Your task to perform on an android device: show all the vacuum cleaner available in 100w of power
Image 0: 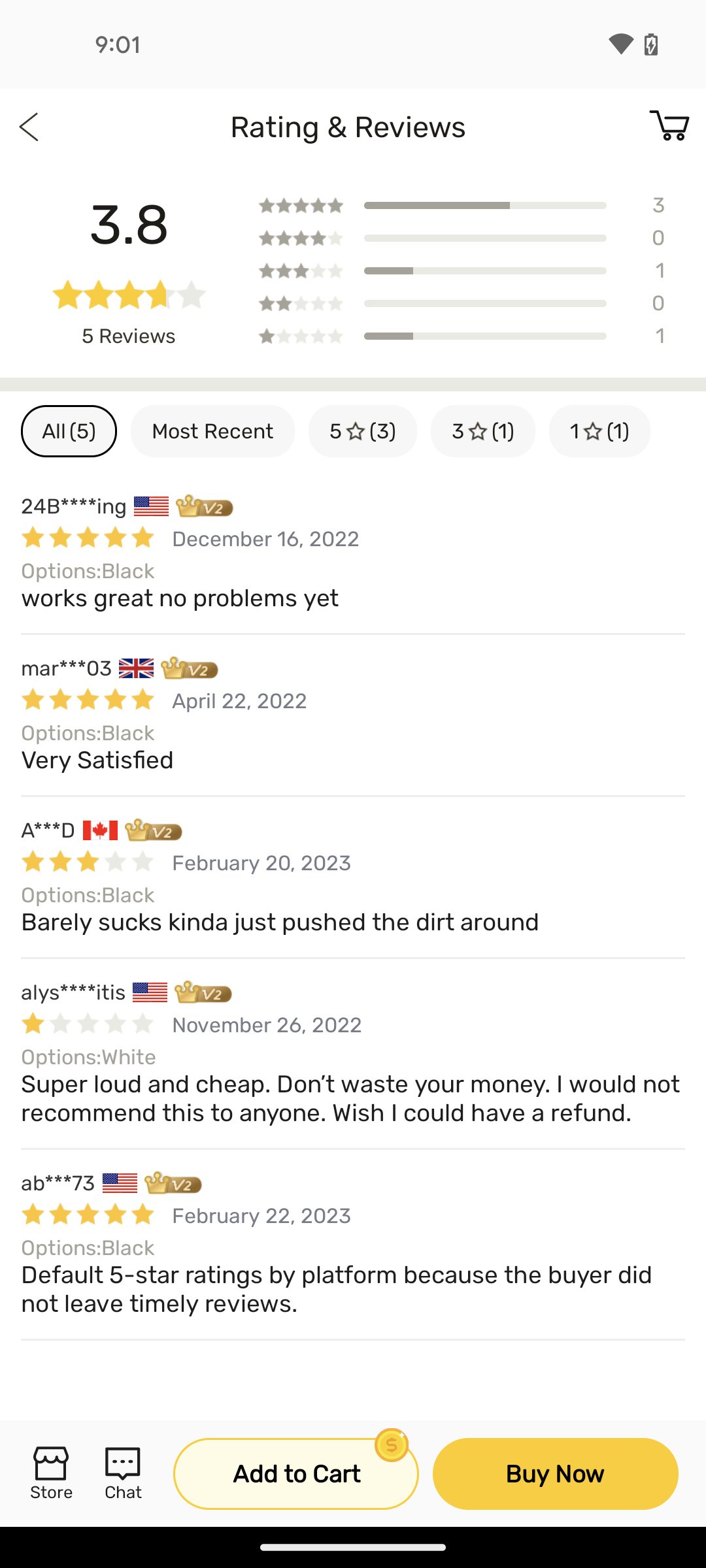
go back
Step 0: press back button
Image 1: 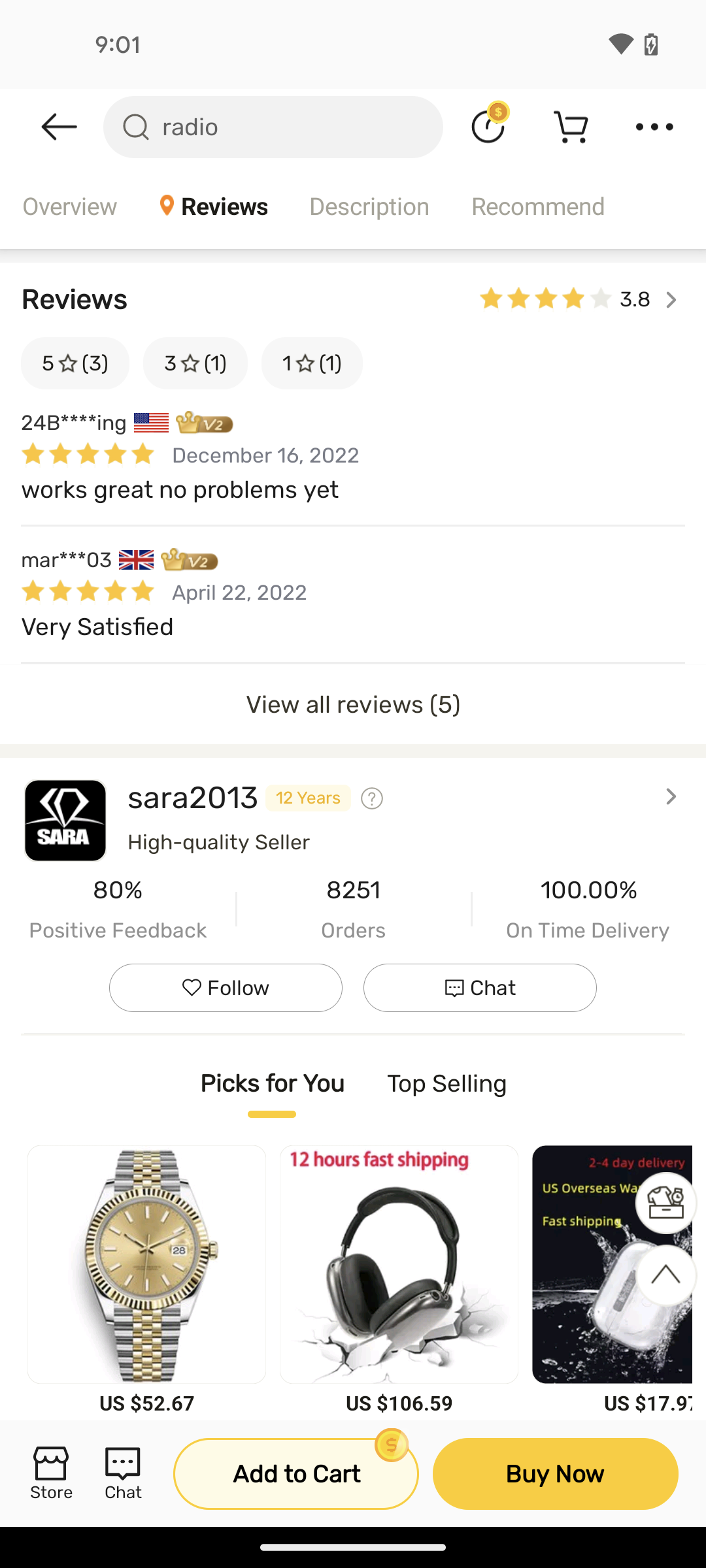
go back again
Step 1: press back button
Image 2: 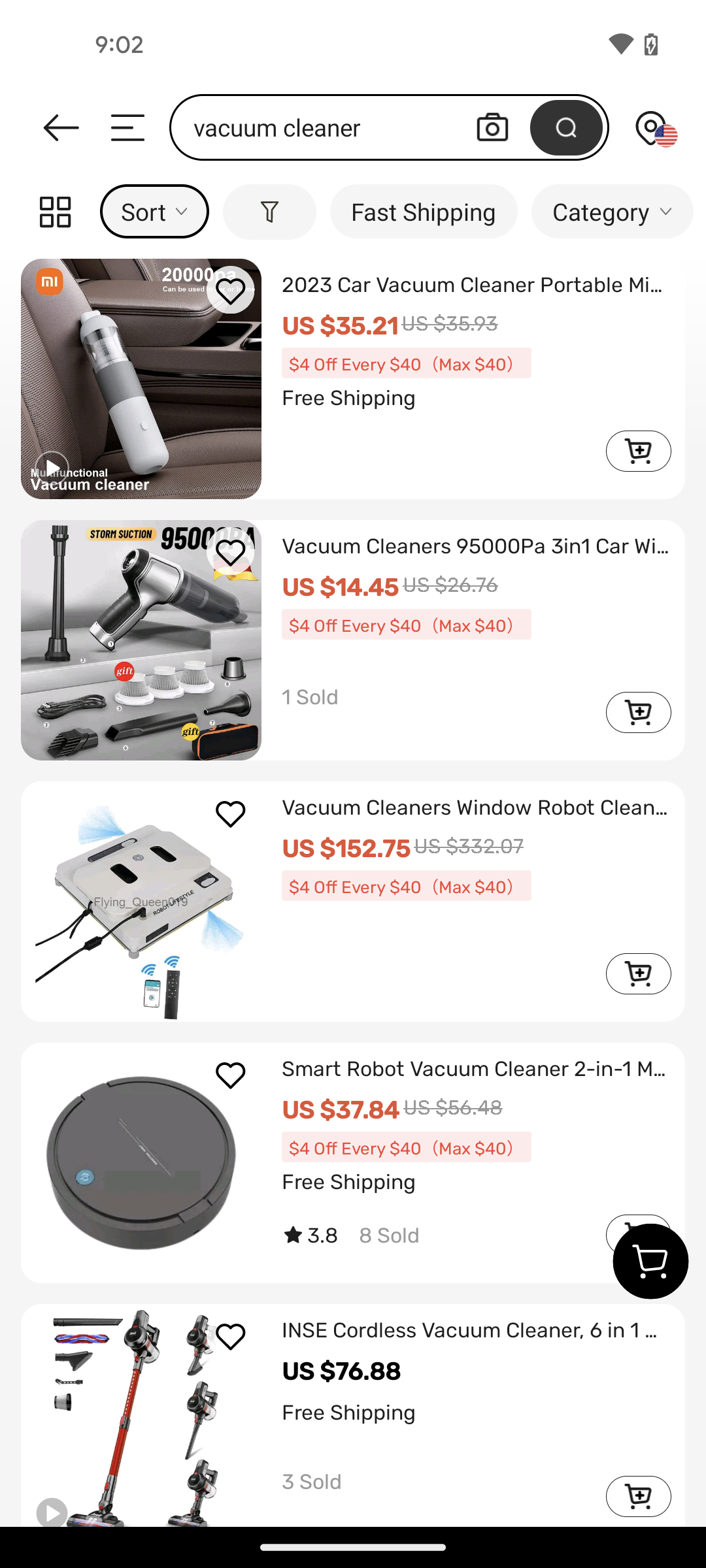
click on the Category drop down option
Step 2: click (601, 211)
Image 3: 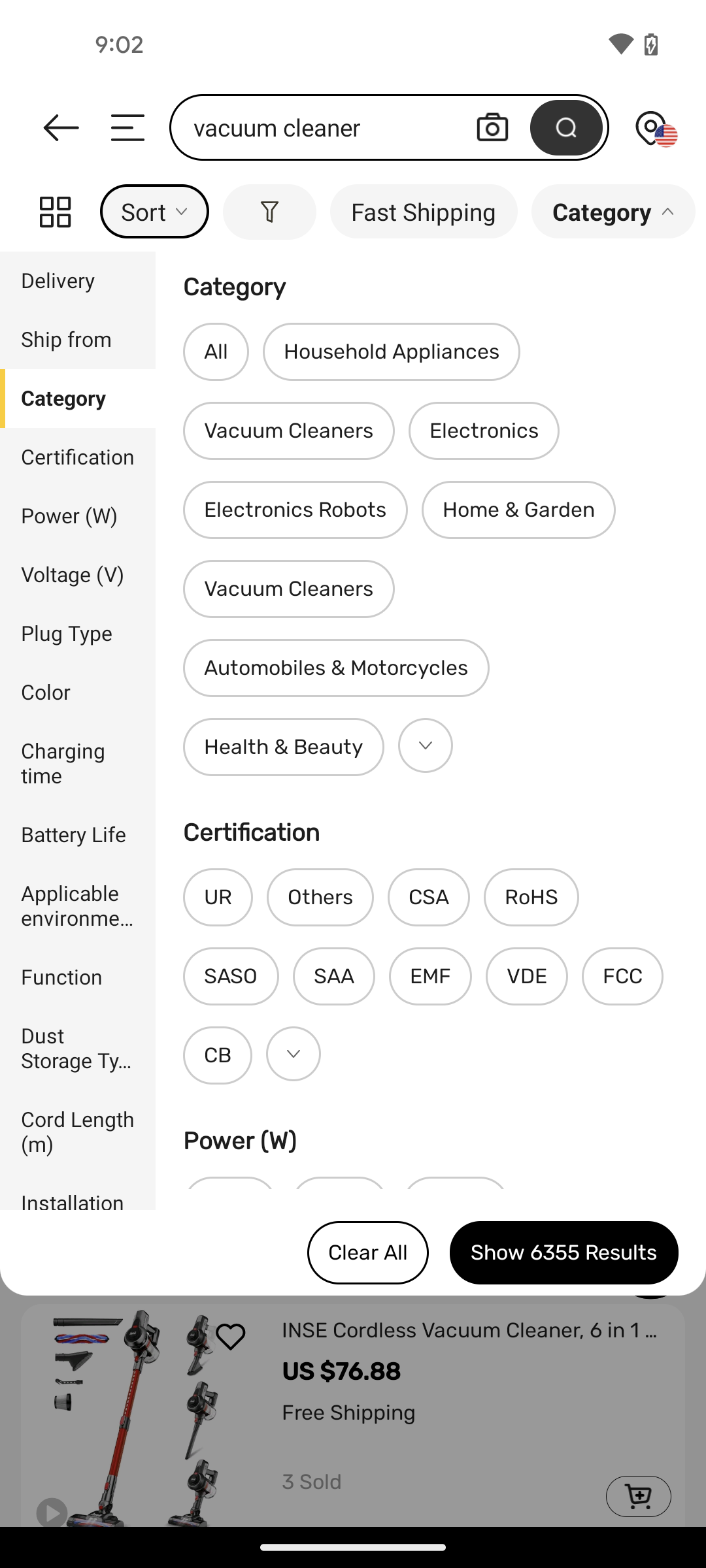
scroll down
Step 3: scroll down
Image 4: 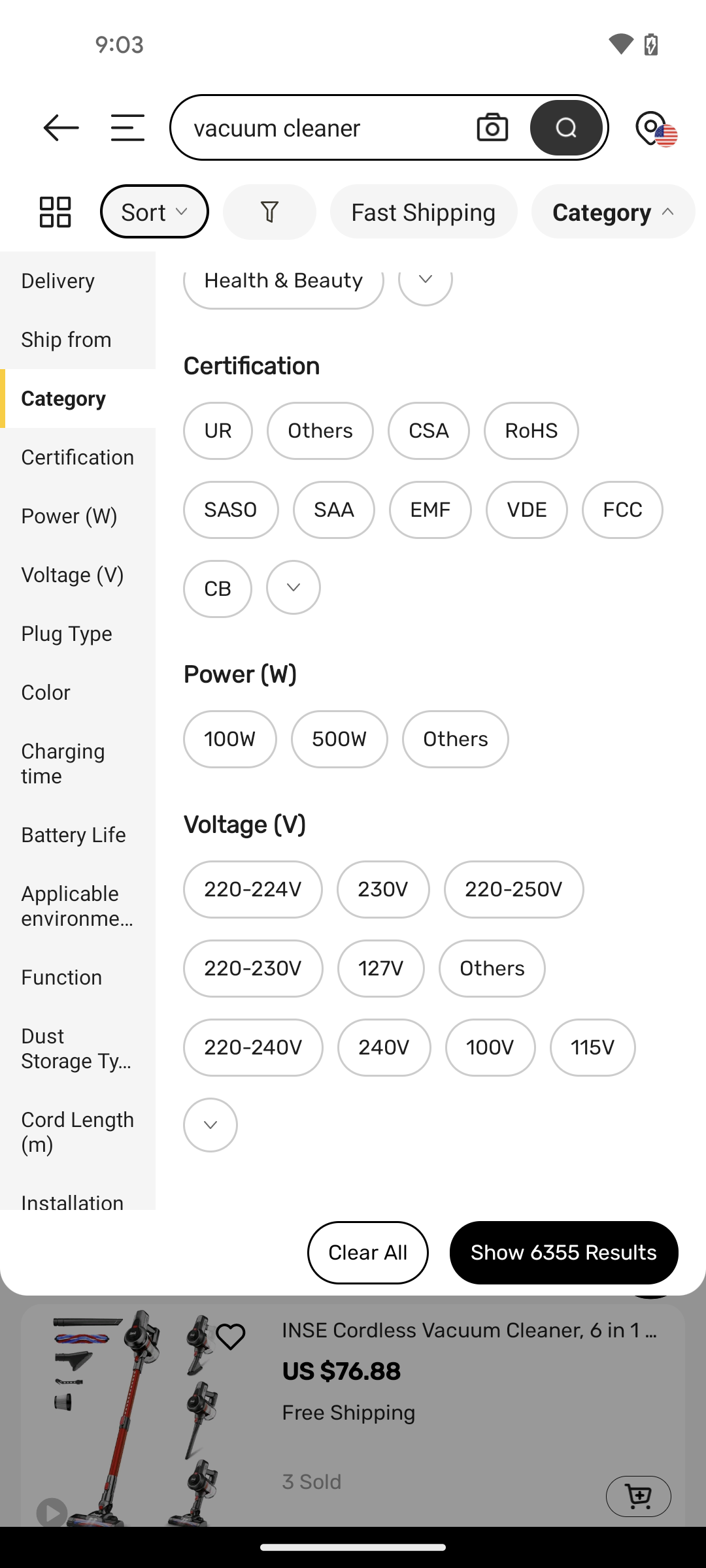
select the 100w under power option
Step 4: click (230, 739)
Image 5: 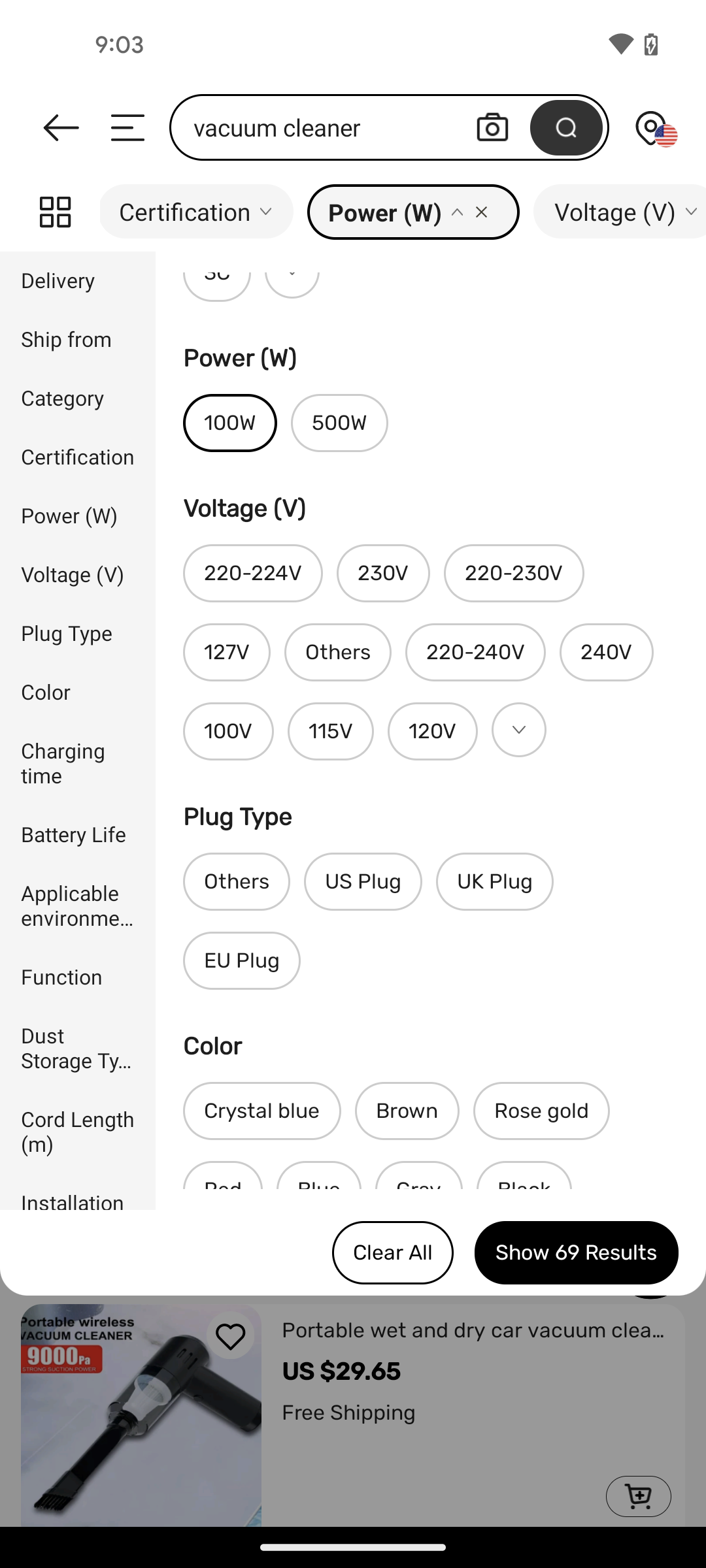
click on show results
Step 5: click (576, 1252)